Your task to perform on an android device: Open the Insight Timer app, I would like to listen a personalized guided meditation to help me be productive throughout the day.
Image 0: 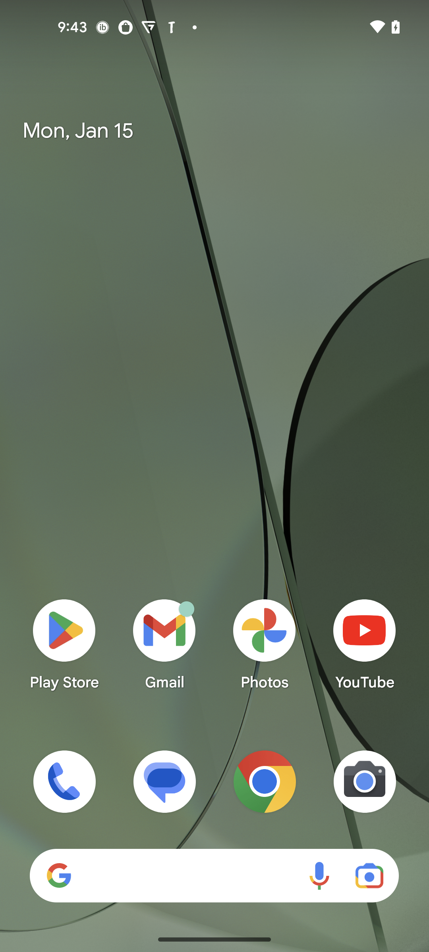
Open the Insight Timer app
Step 0: open app "Insight Timer"
Image 1: 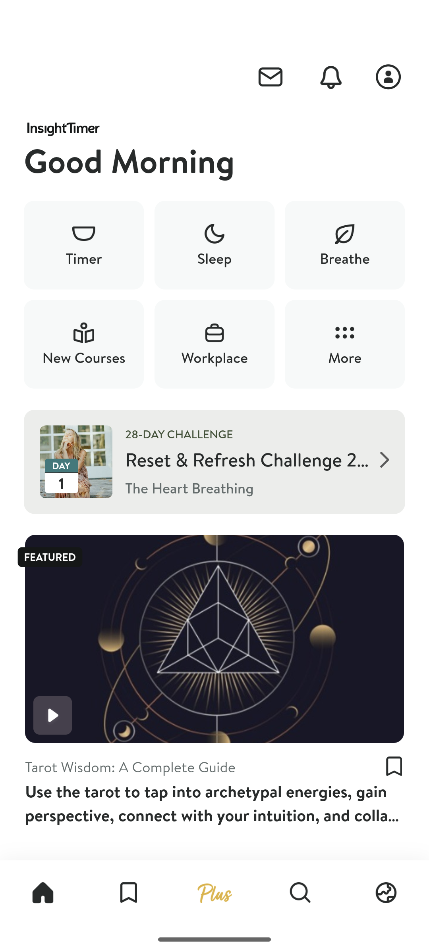
Click on the search icon 
Step 1: click (300, 893)
Image 2: 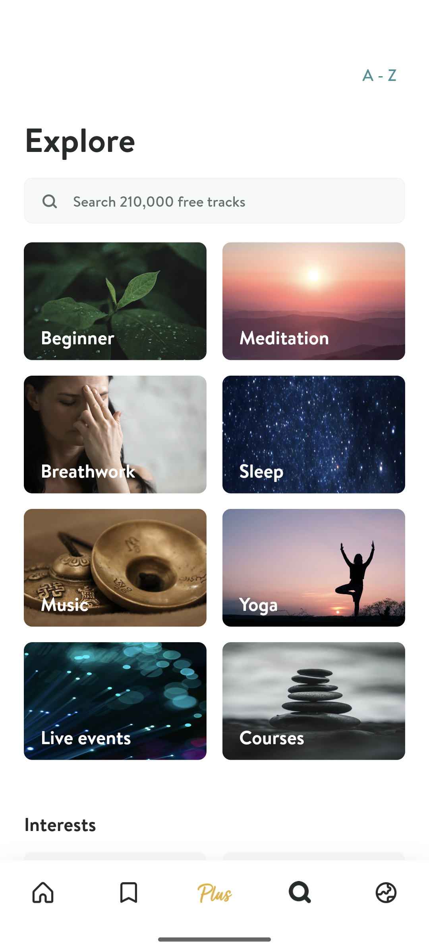
Click on the search bar 
Step 2: click (238, 201)
Image 3: 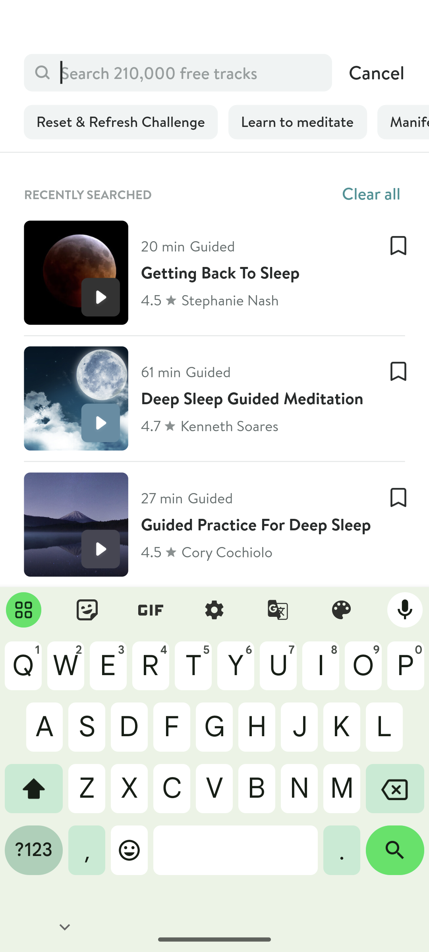
Click on the Getting back to sleep 
Step 3: click (214, 273)
Image 4: 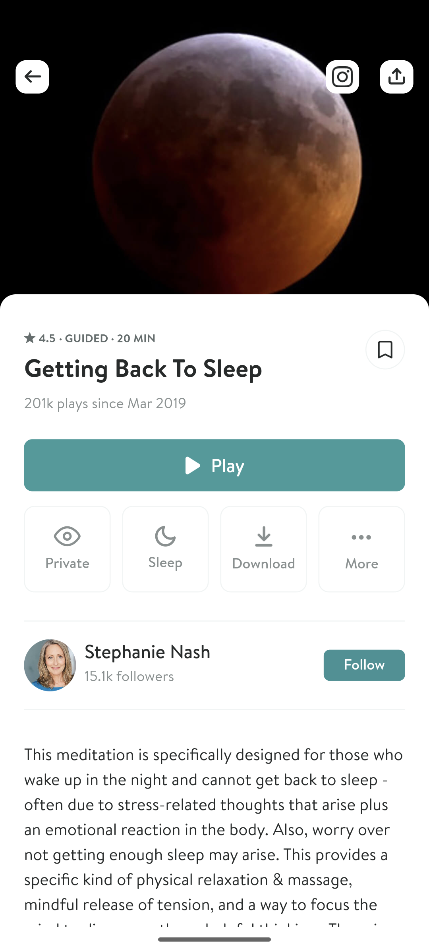
Click on the play button 
Step 4: click (214, 465)